Your task to perform on an android device: Open the Mappls MapmyIndia app and add a report of Unsafe Area in your route
Image 0: 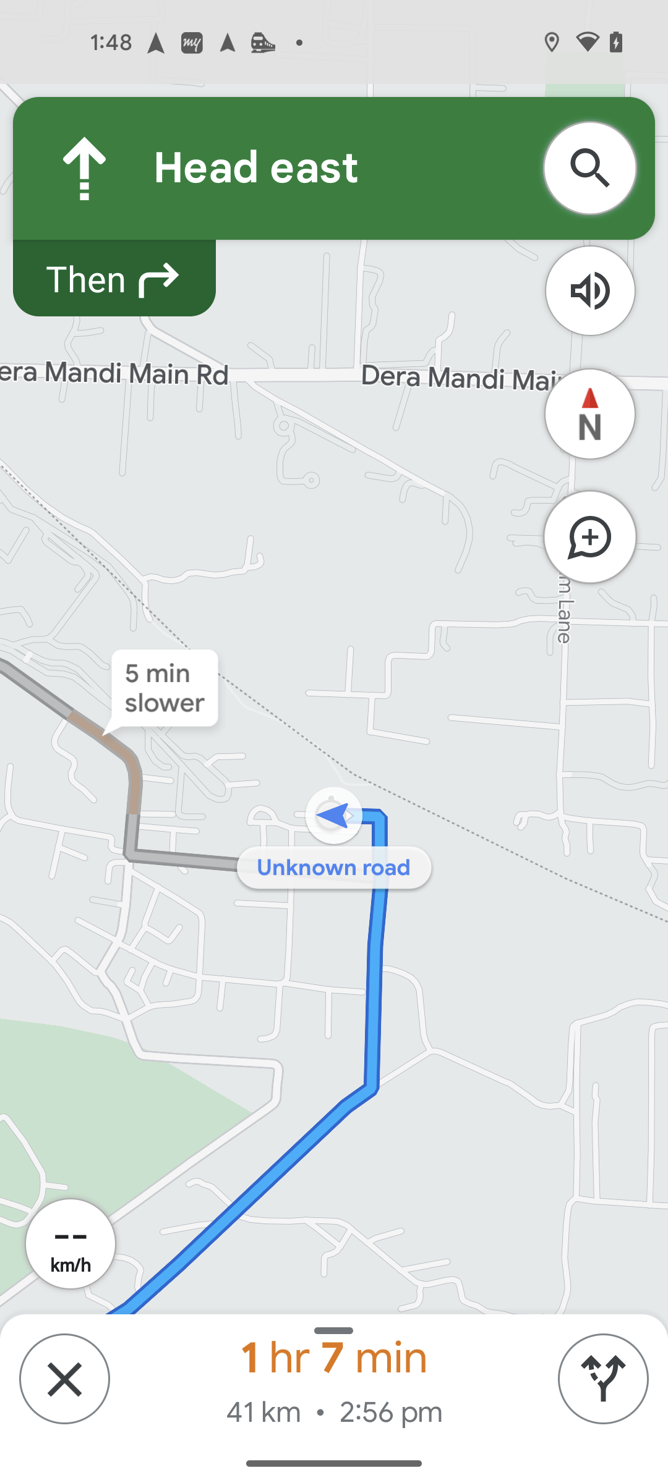
Open the Mappls MapmyIndia app
Step 0: open app "Mappls MapmyIndia"
Image 1: 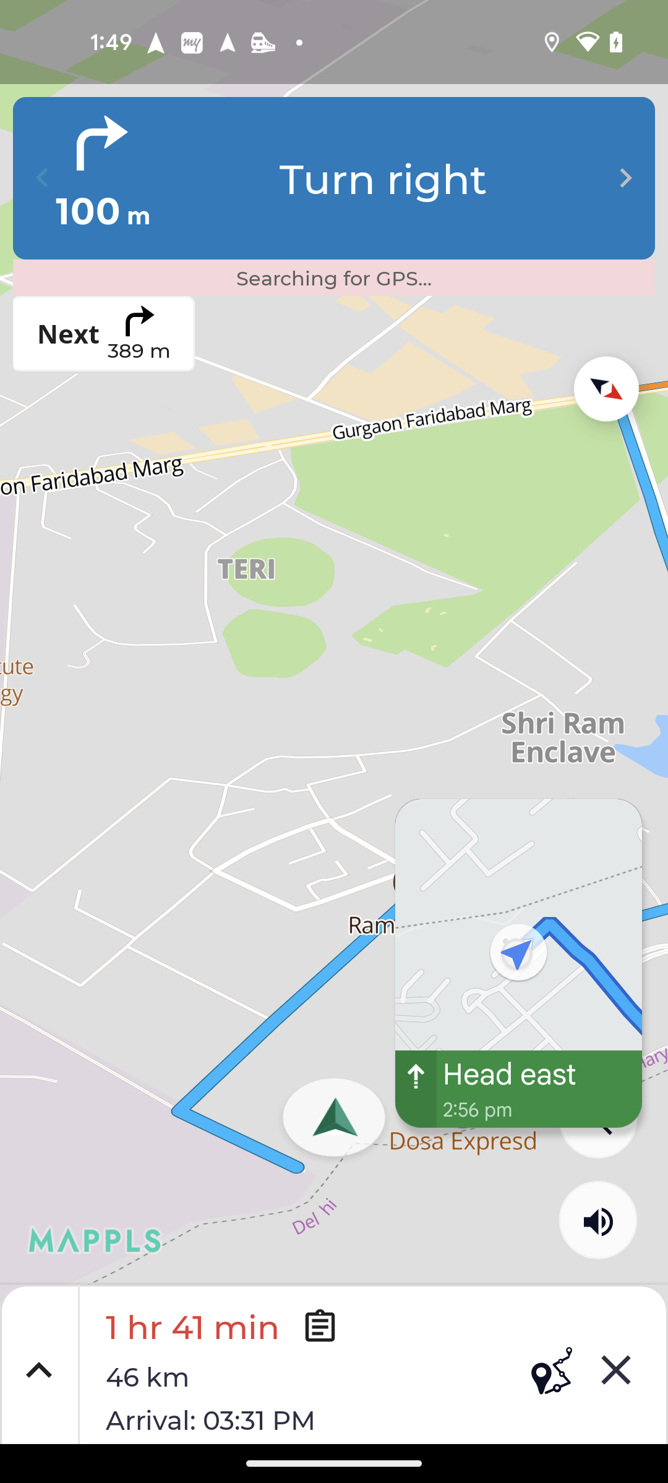
Open the Mappls MapmyIndia app
Step 1: wait
Image 2: 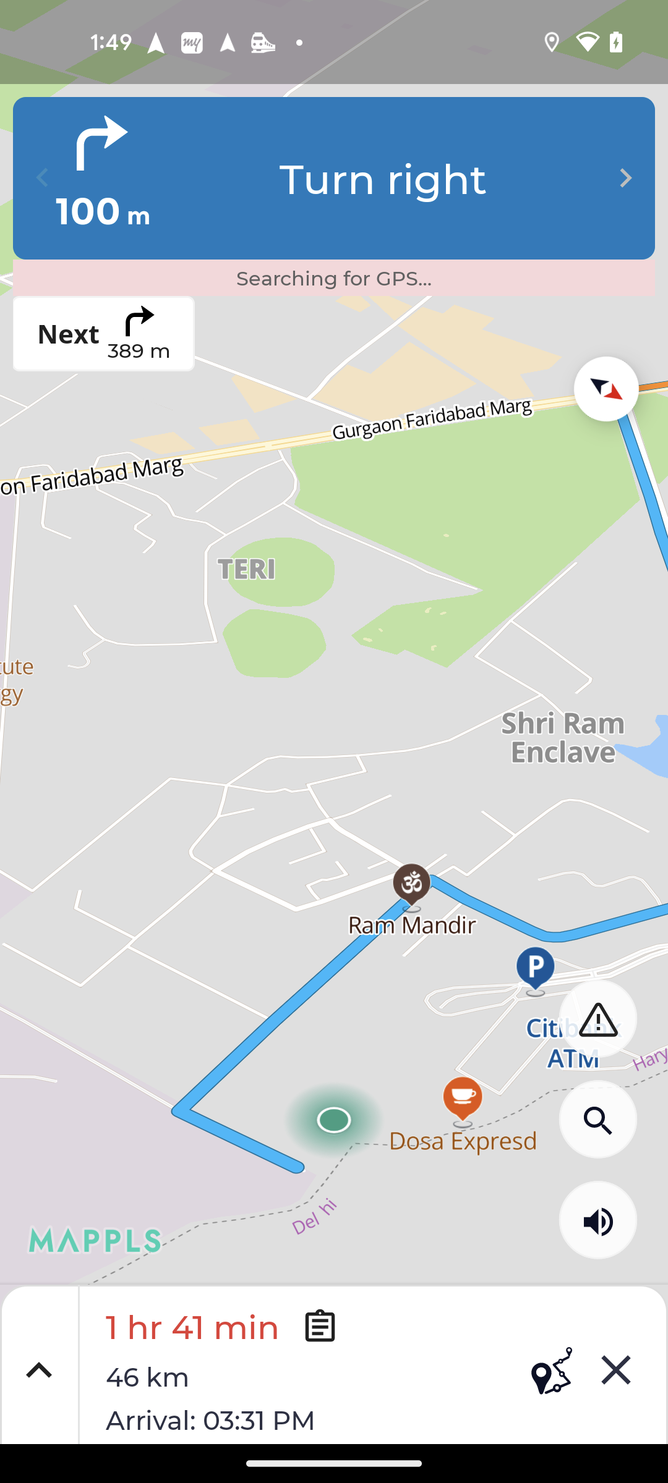
click on report icon
Step 2: click (334, 741)
Image 4: 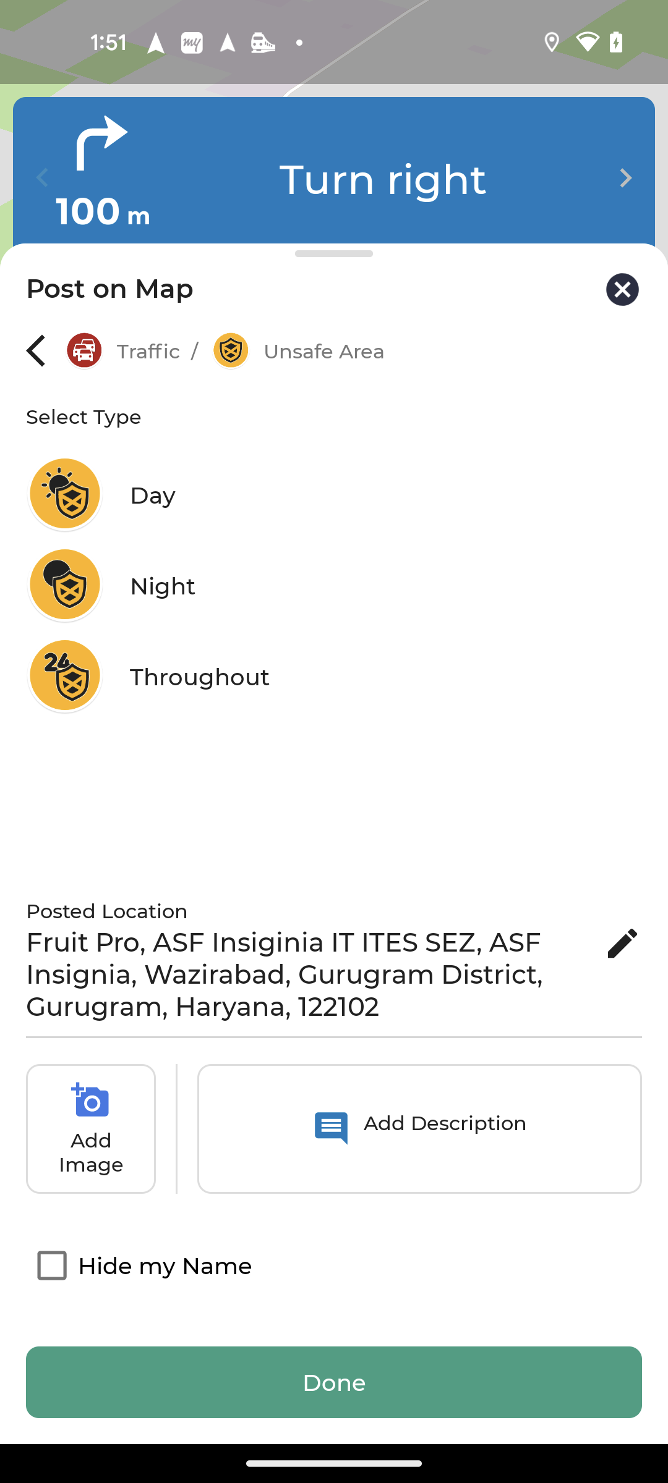
click on Done button
Step 4: click (334, 1382)